Your task to perform on an android device: I can't go grocery shopping because I have to work tomorrow. Therefore Delete the 5 PM grocery alarm on the Alarm Clock Xtreme app.
Image 0: 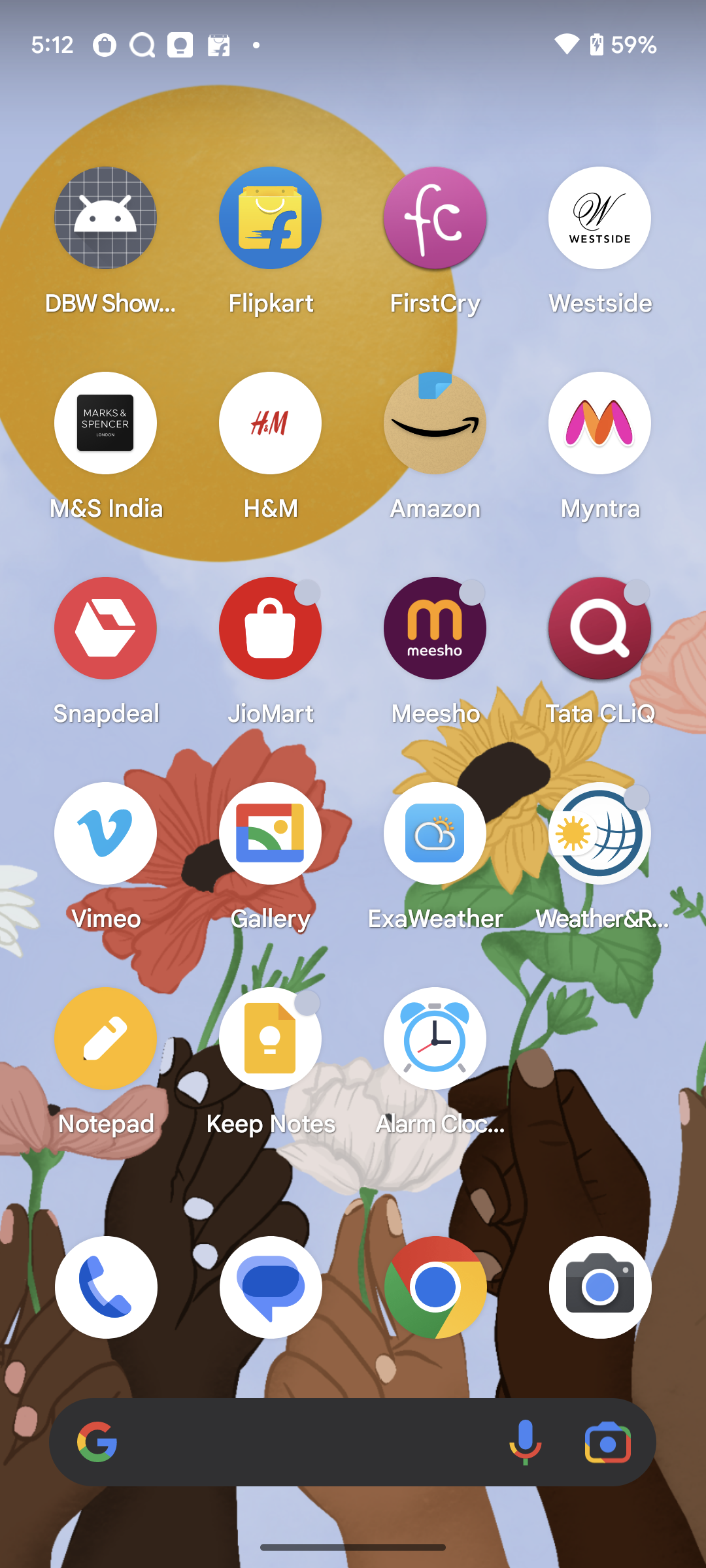
Open Alarm Clock Xtreme App
Step 0: open app "Alarm Clock Xtreme"
Image 1: 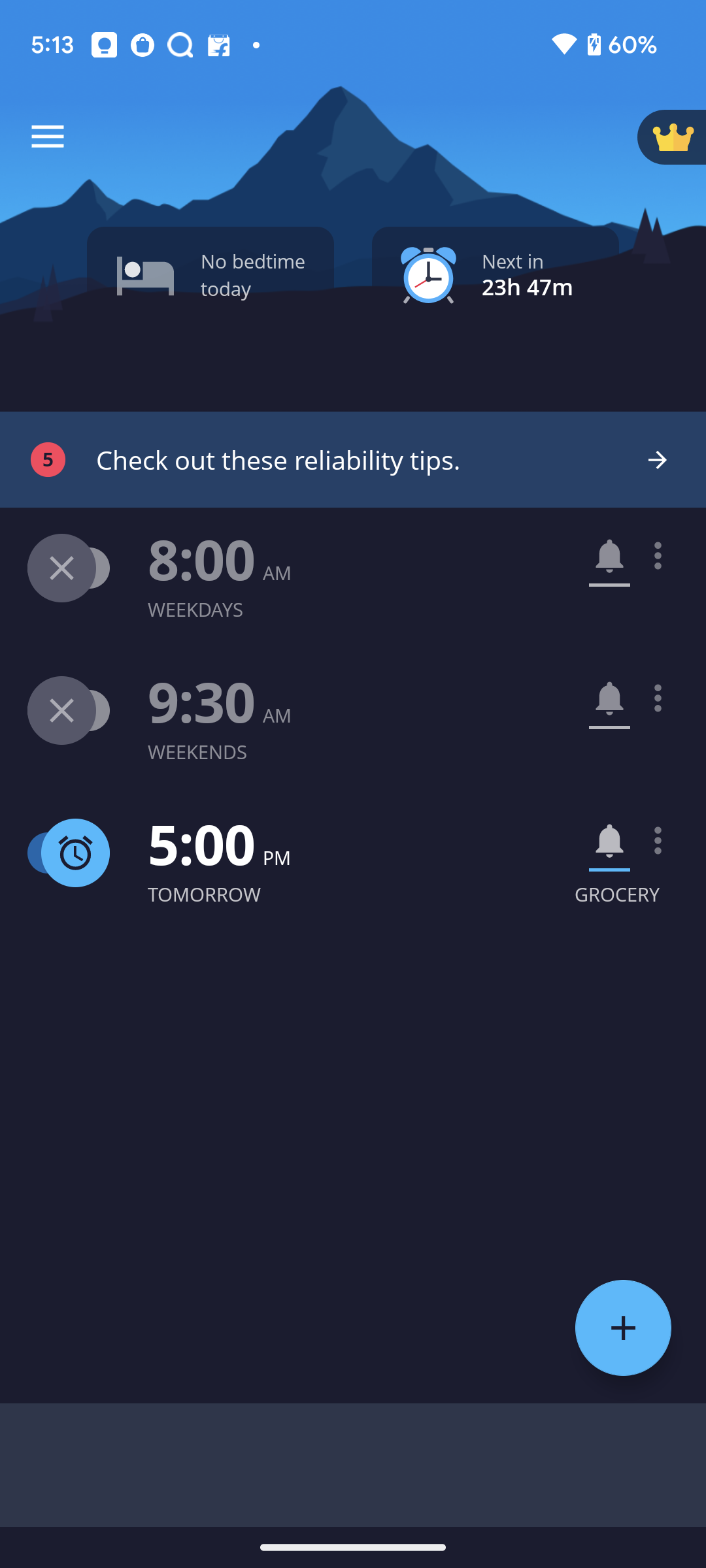
Click on the three dot icon of 5 pm grocery alarm
Step 1: click (664, 840)
Image 2: 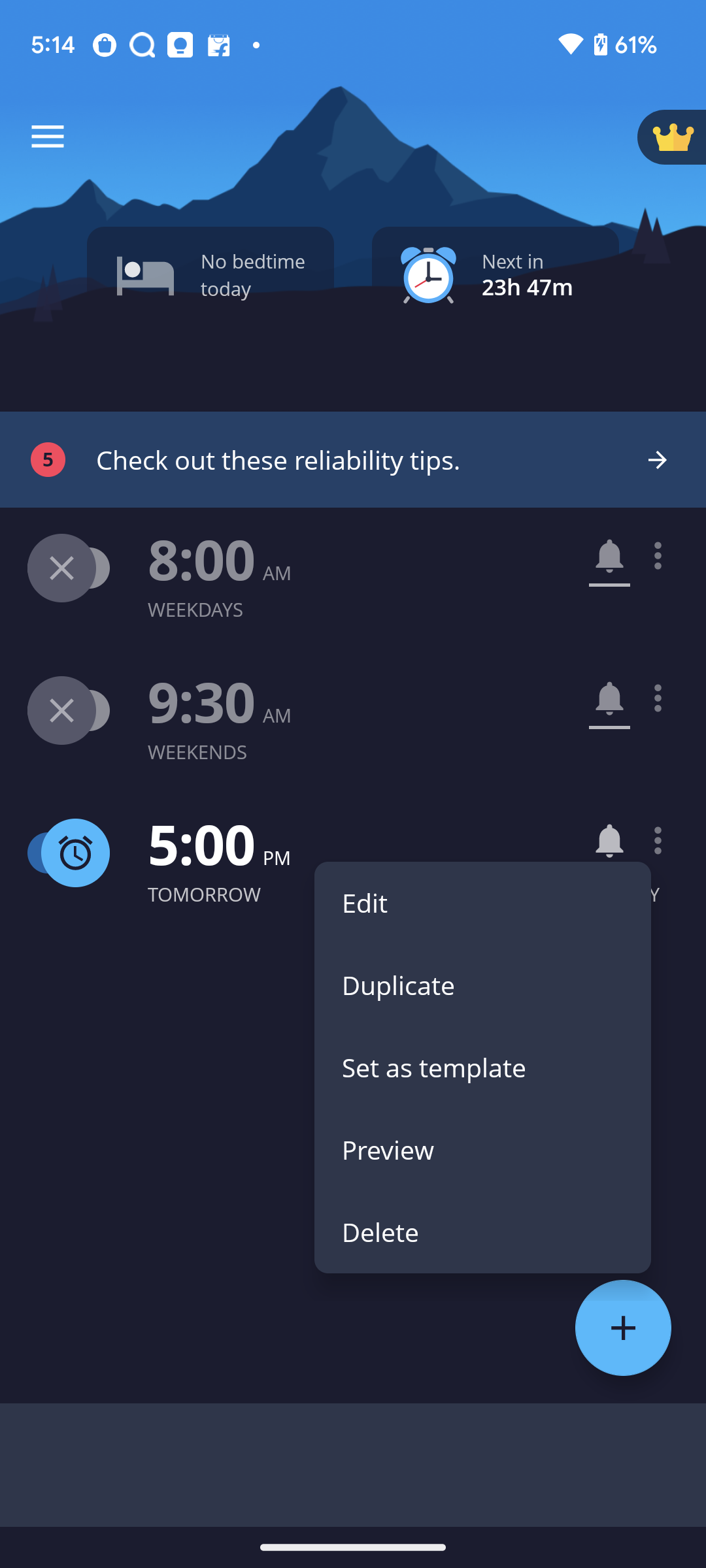
Click on the delete option
Step 2: click (482, 1232)